Your task to perform on an android device: I want to search for Quaker oats on Amazon apps because my house storage is getting empty on it.
Image 0: 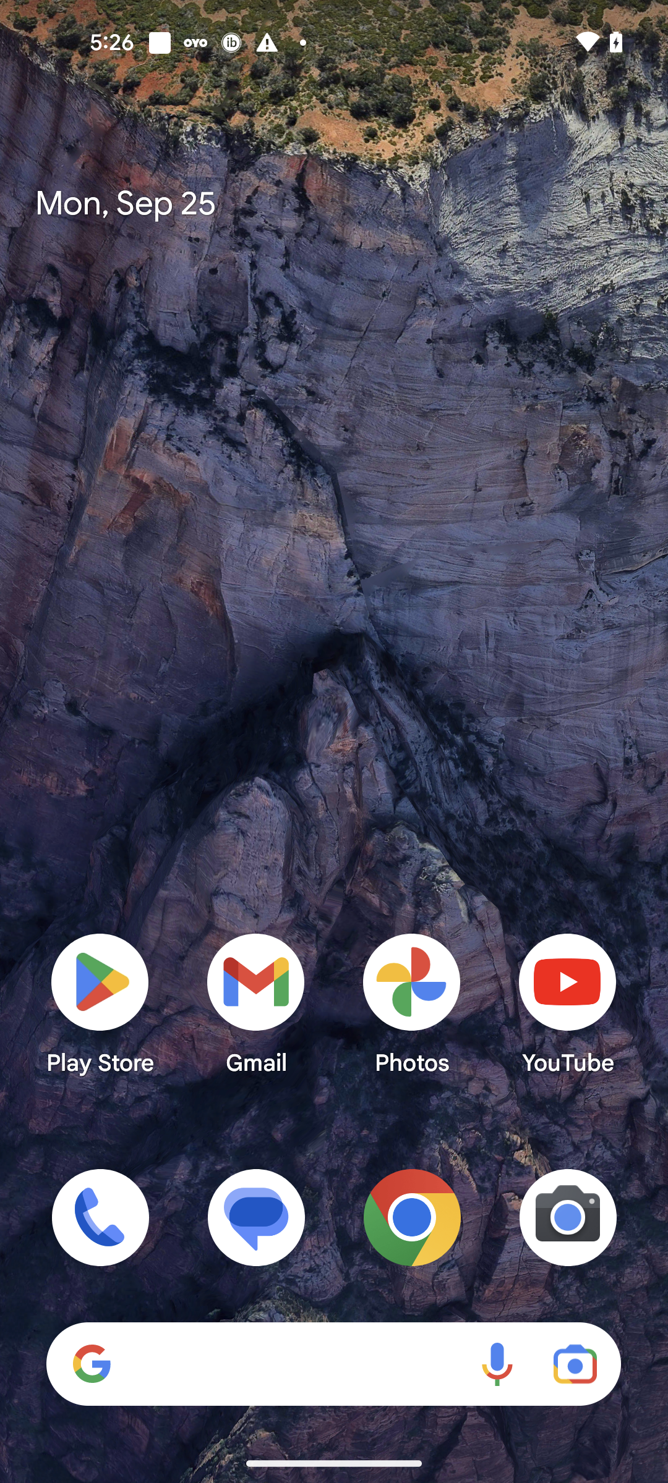
Open the Amazon app
Step 0: open app "Amazon"
Image 1: 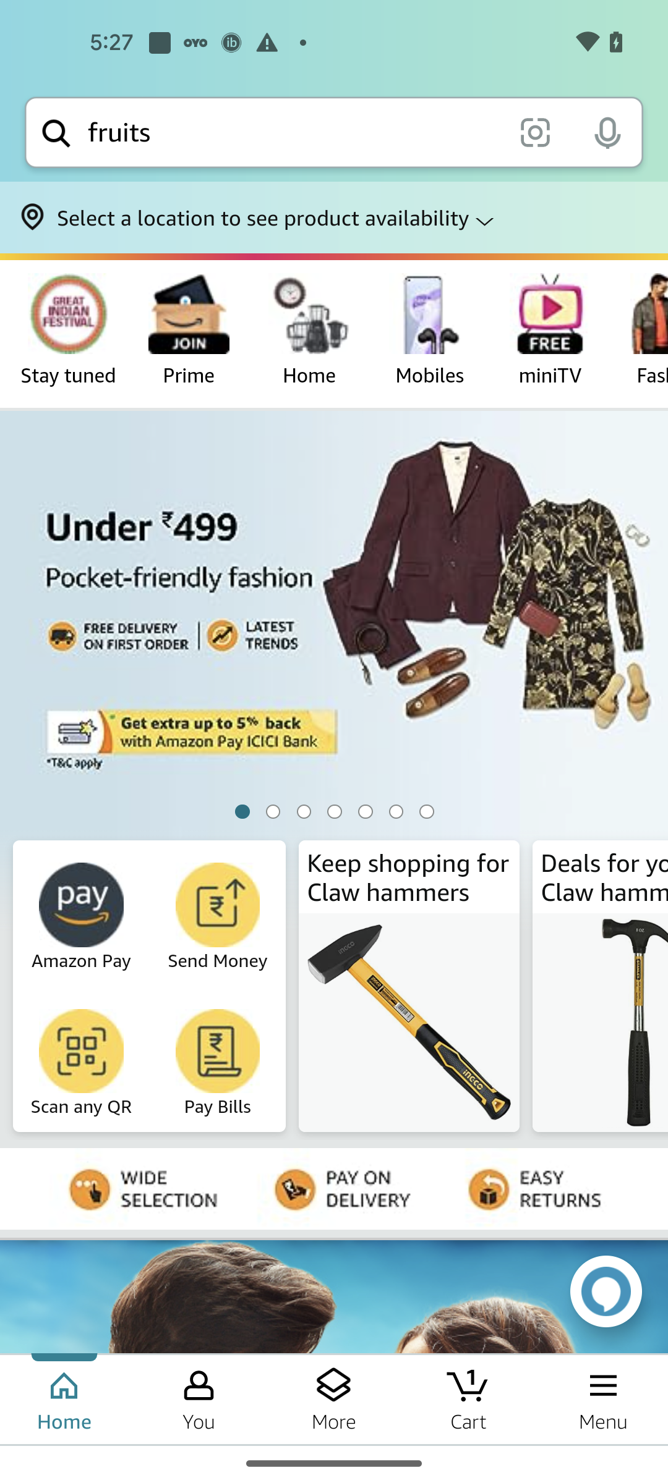
Click on the search bar
Step 1: click (293, 132)
Image 2: 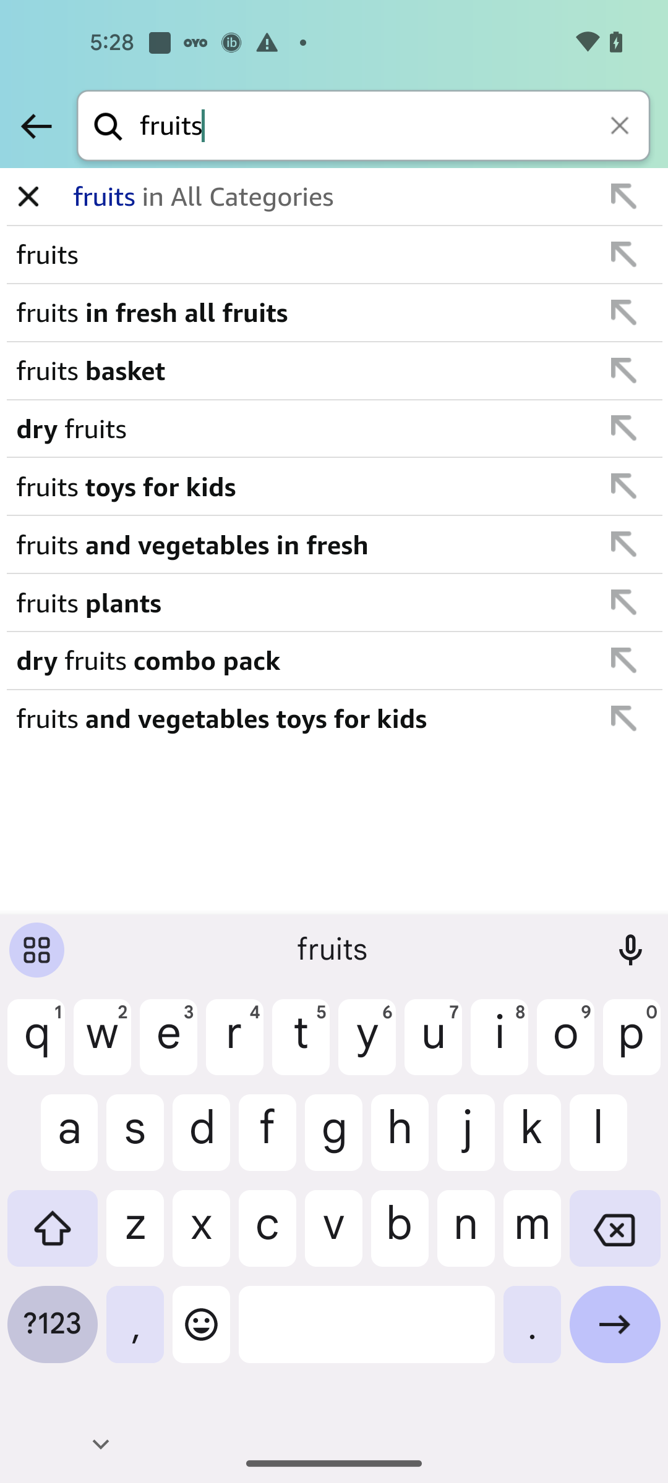
Clear the search bar
Step 2: click (621, 127)
Image 3: 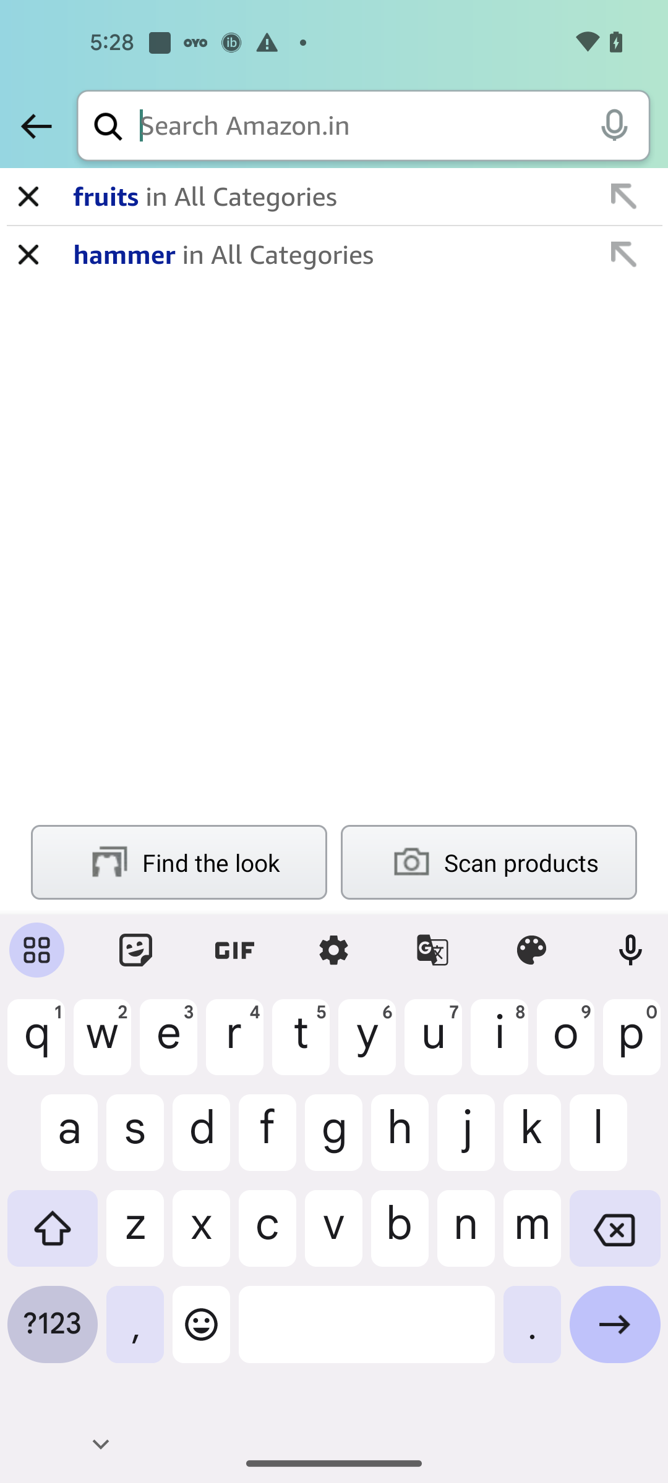
Search for Quaker oats
Step 3: type "Quaker oats"
Image 4: 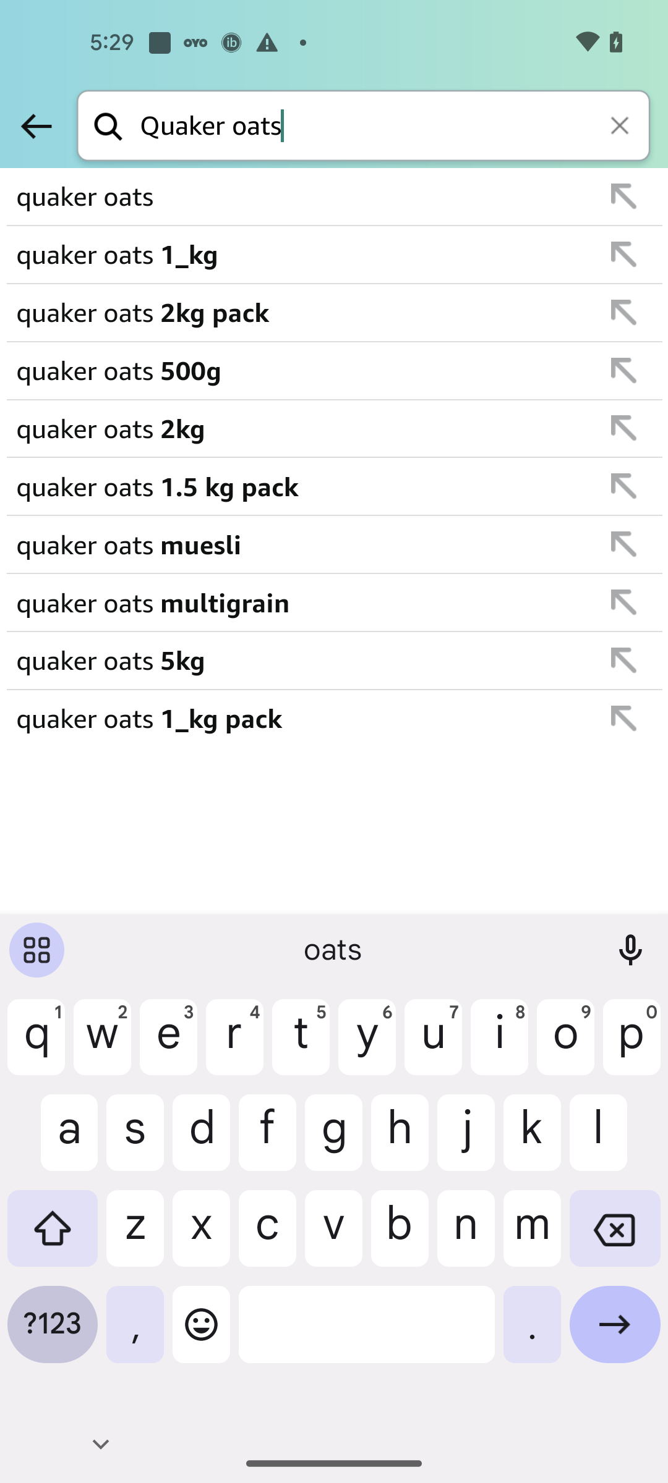
Select the first search result
Step 4: click (296, 197)